Your task to perform on an android device:  I want to view the cruise scheduled for trip to Galapagos for 7 nights.
Image 0: 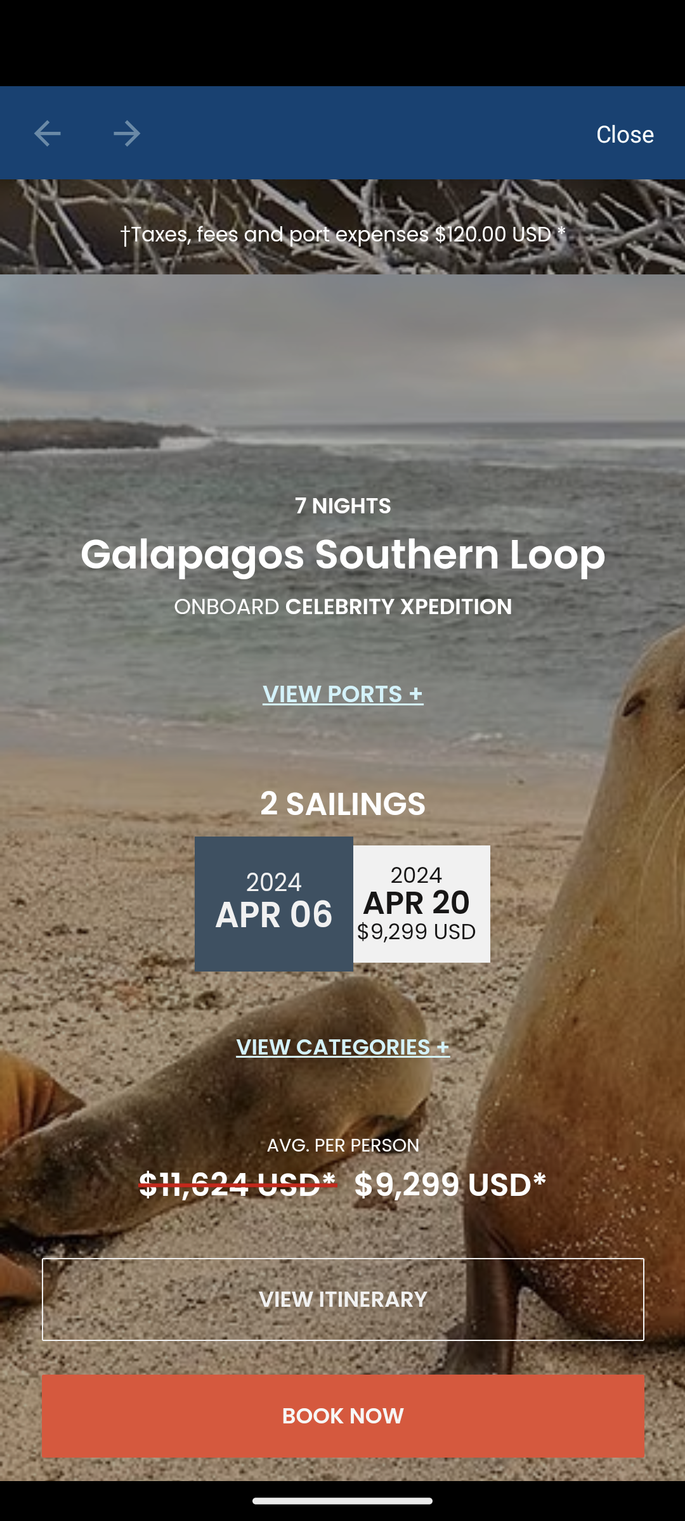
Click on the view ports option
Step 0: click (342, 693)
Image 1: 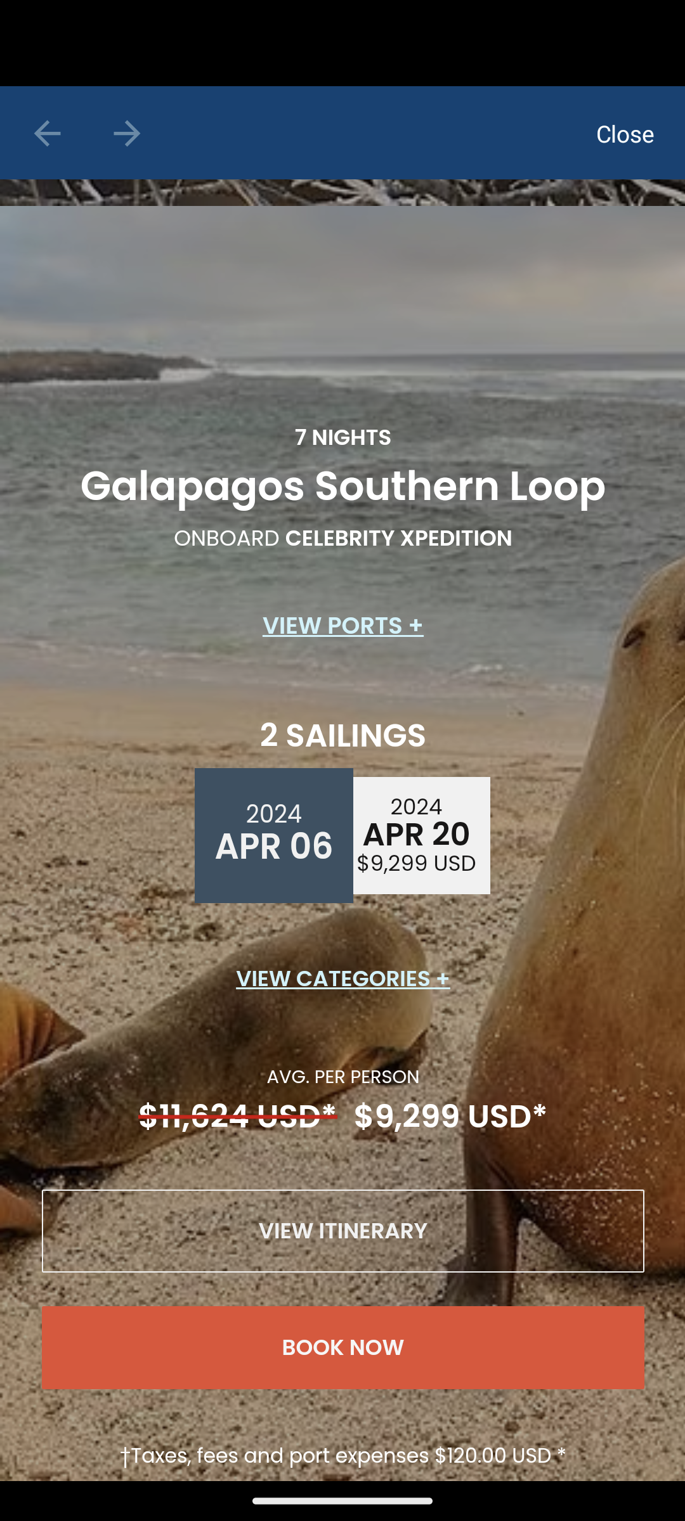
Click on the view ports option
Step 1: wait